Your task to perform on an android device: Go to the library section and create a  playlist named  favourite song and add katty perry videos to the playlist 
Image 0: 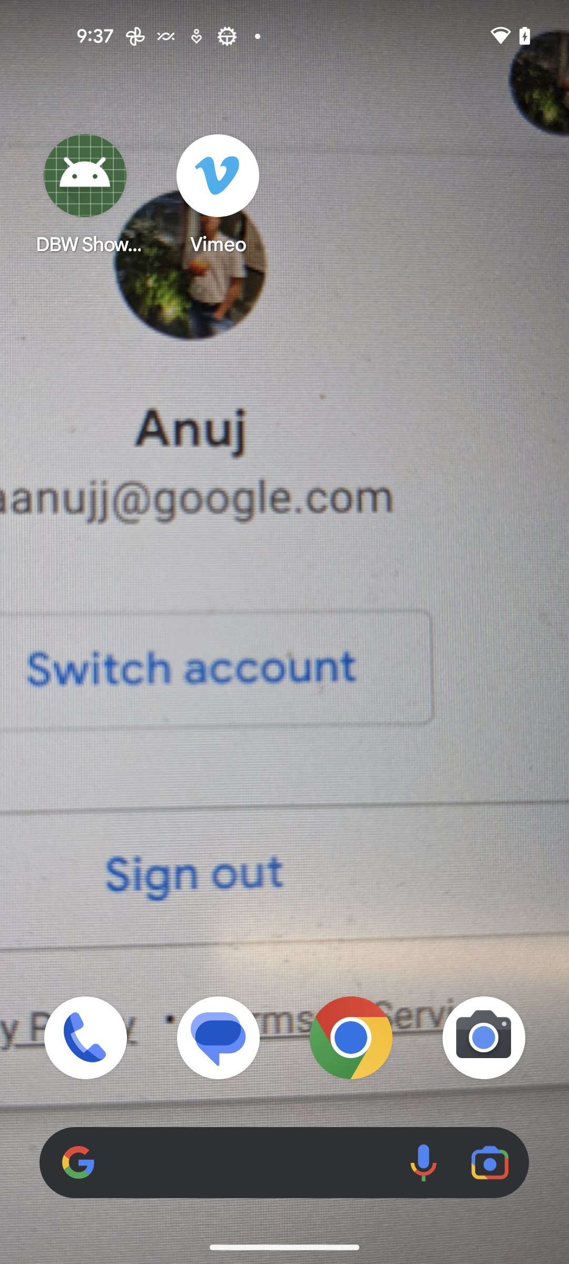
open youtube app
Step 0: open app "YouTube"
Image 2: 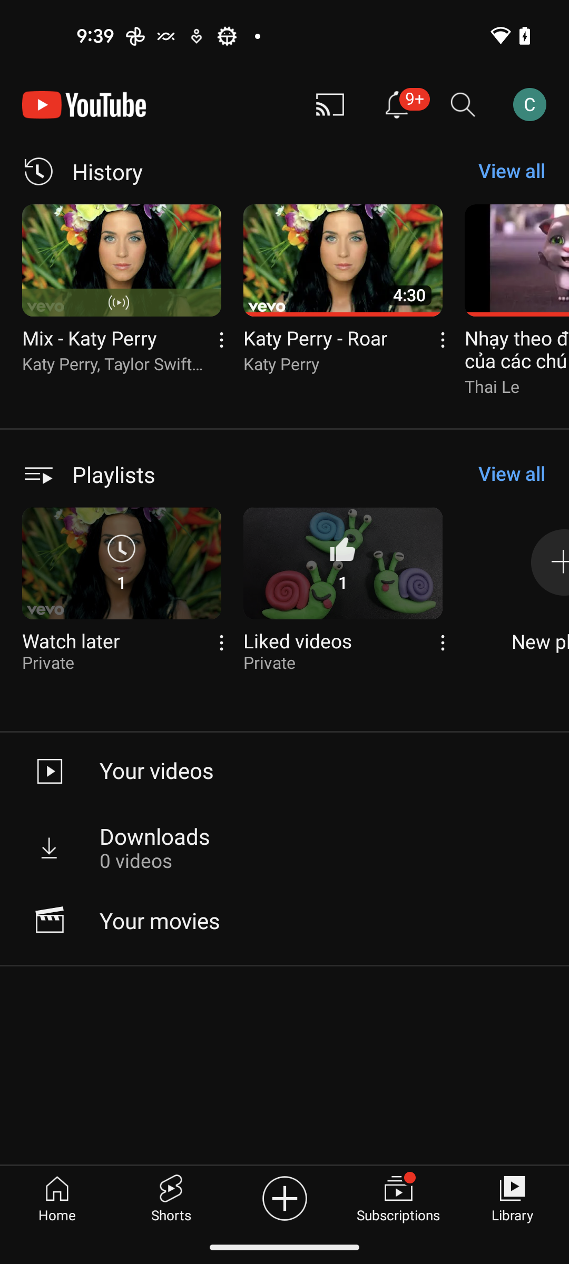
click on the New playlist icon
Step 2: click (511, 619)
Image 3: 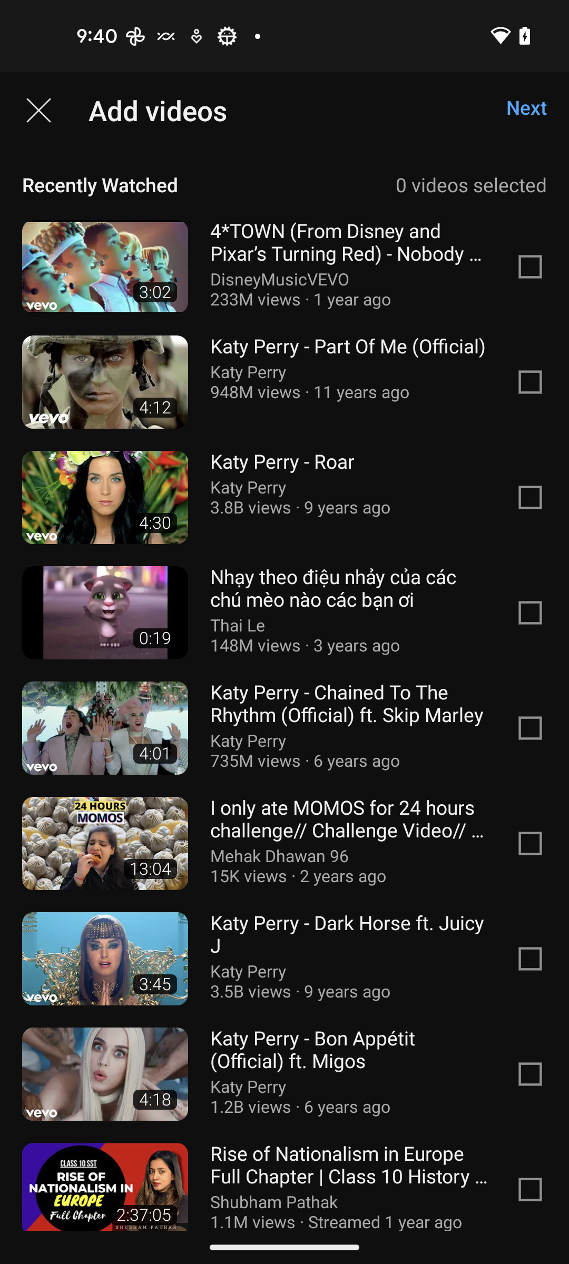
select the second and third videos from the recently watched
Step 3: click (284, 382)
Image 4: 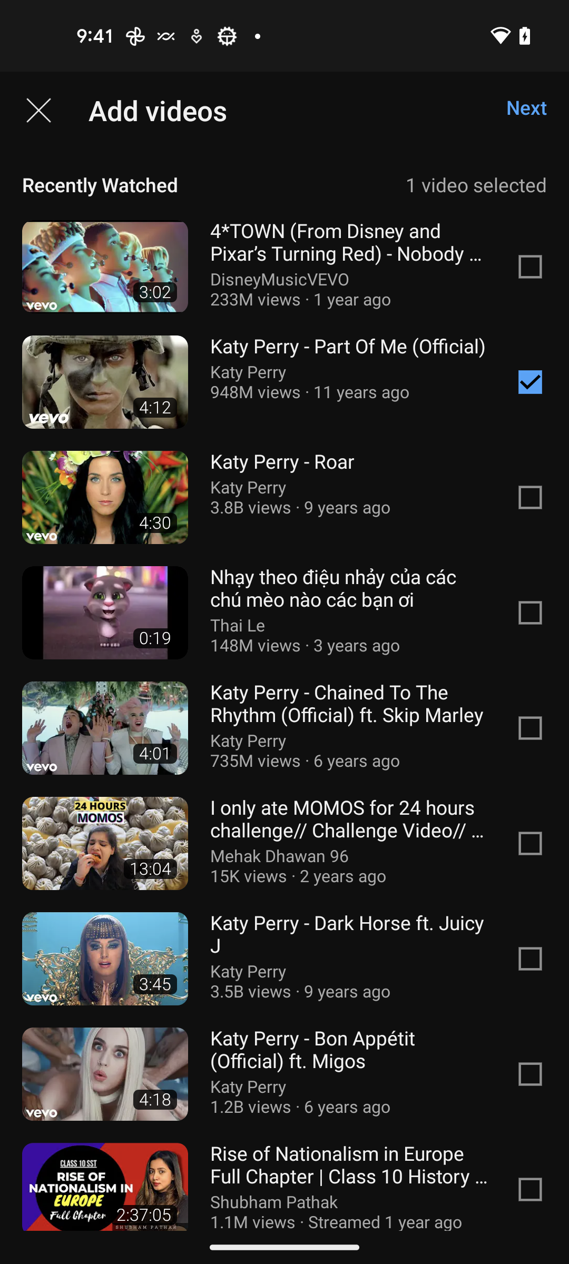
select the second and third videos from the recently watched
Step 4: click (284, 497)
Image 5: 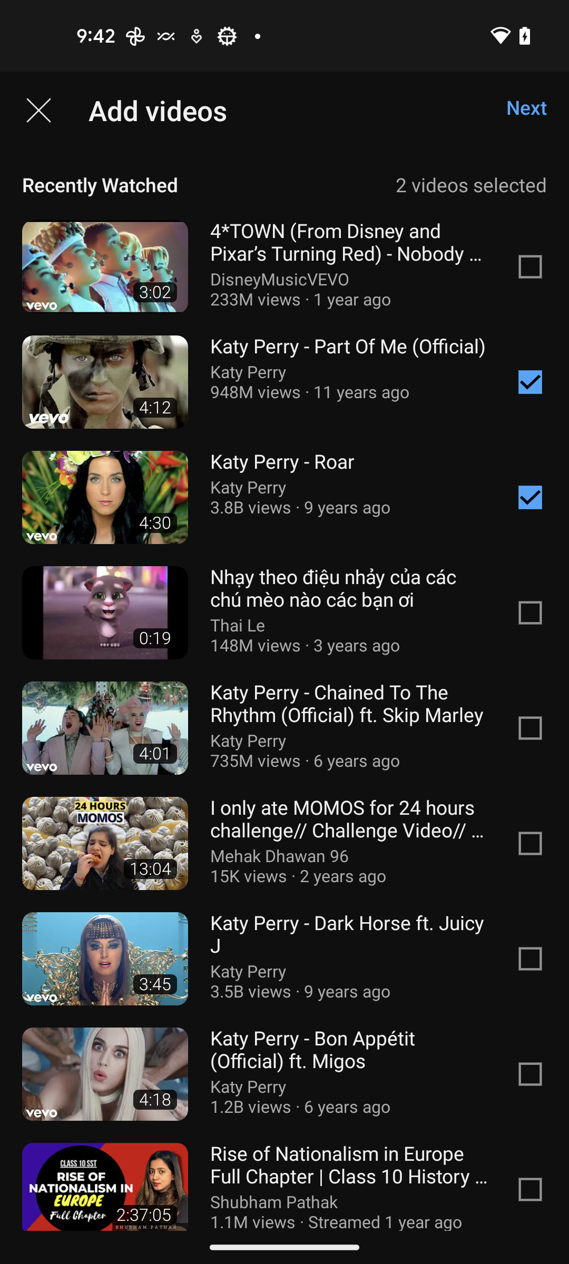
click on the next button at the top right corner of the screen 
Step 5: click (526, 107)
Image 6: 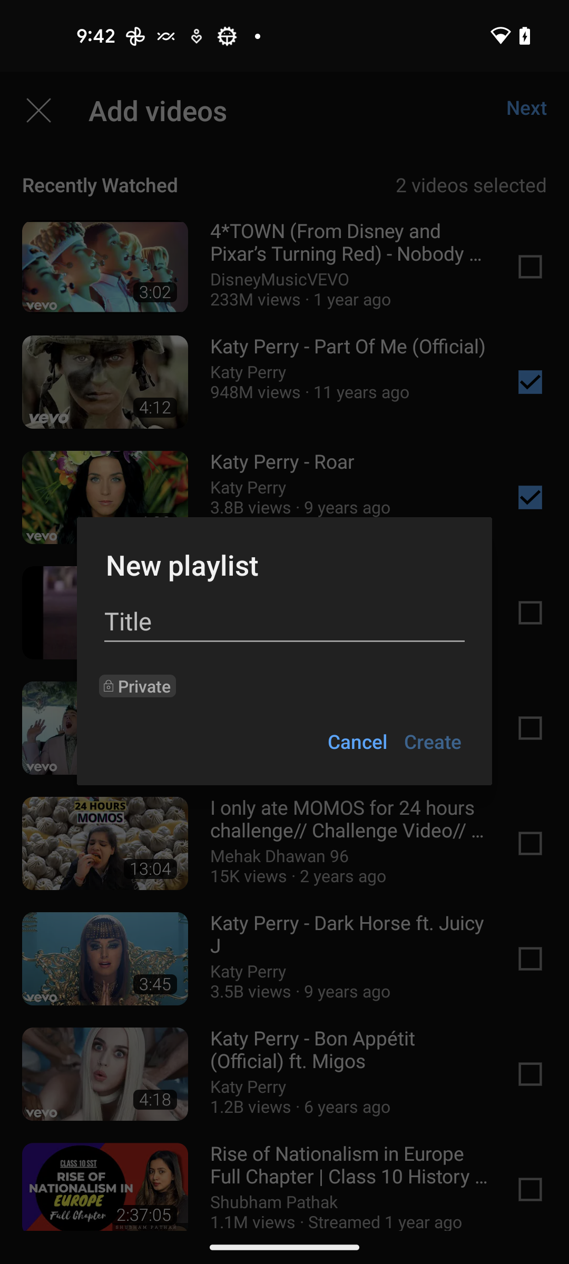
click on the title bar 
Step 6: click (284, 621)
Image 7: 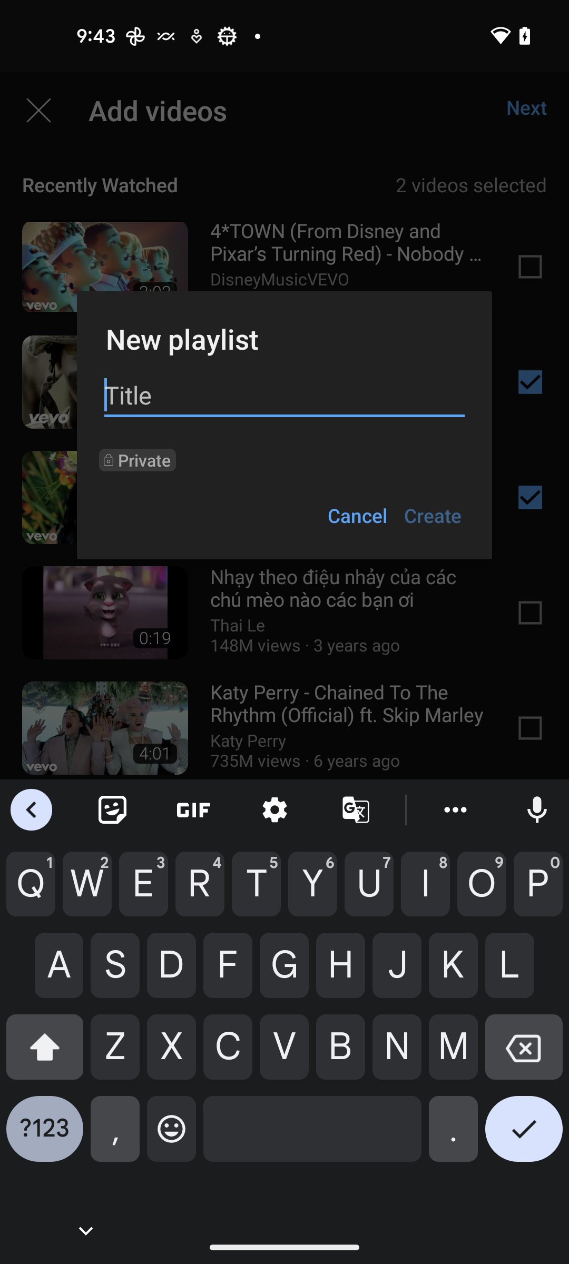
Enter title as  favourite song
Step 7: type "favourite song"
Image 8: 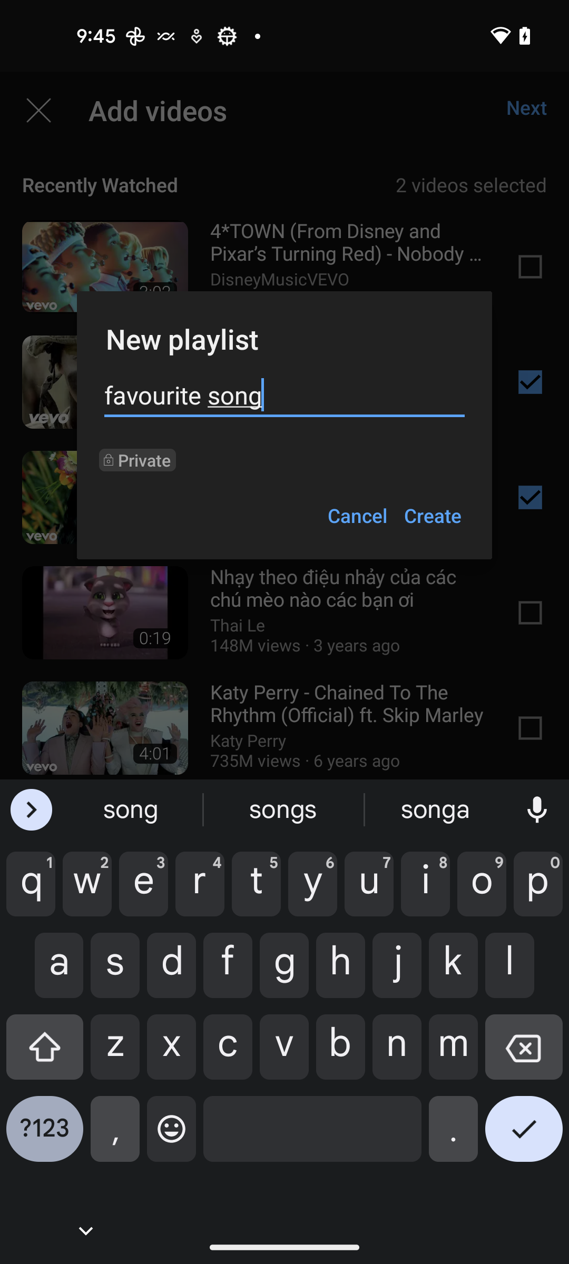
click on the create button
Step 8: click (433, 515)